Your task to perform on an android device: I want to view the price low to high fire tools.
Image 0: 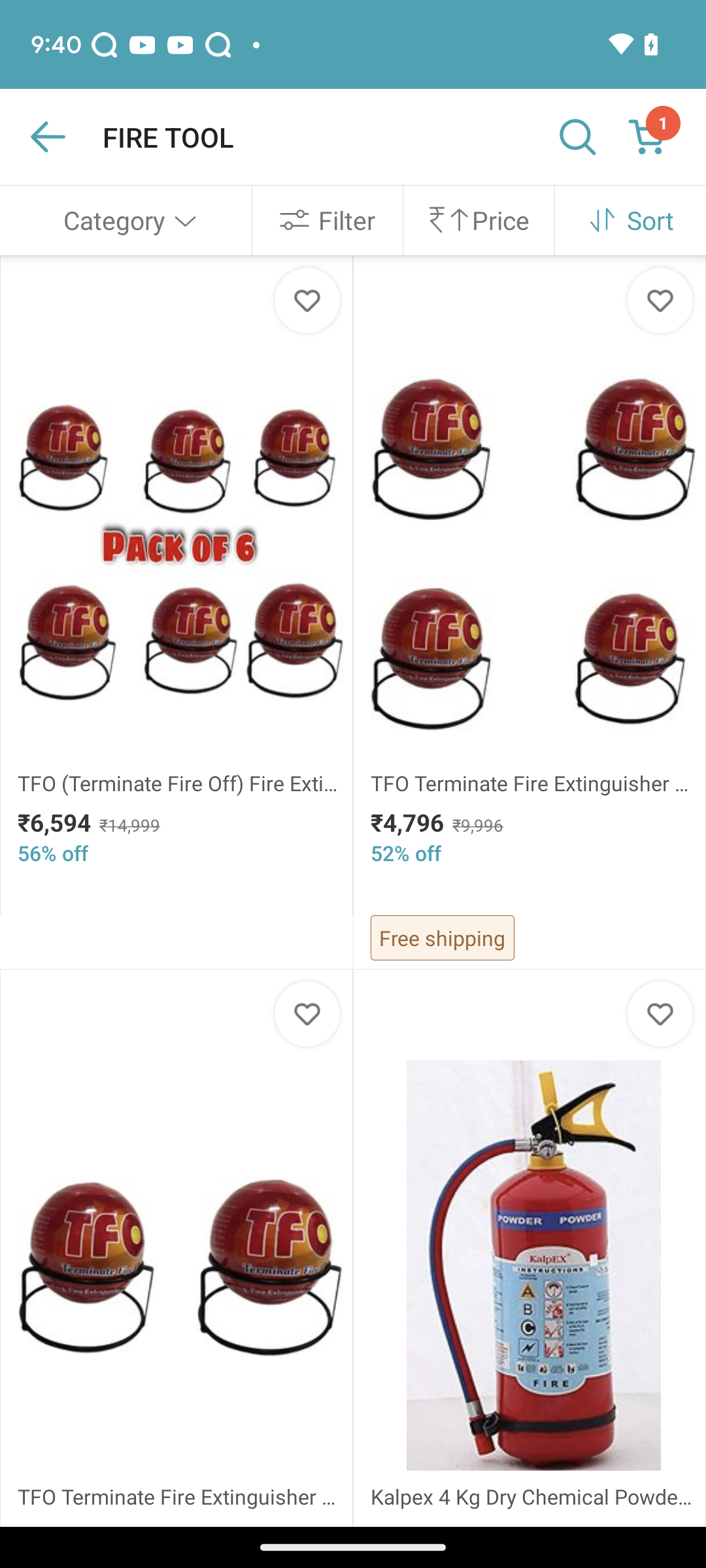
Click on sort tab at the right side of the screen
Step 0: click (630, 220)
Image 1: 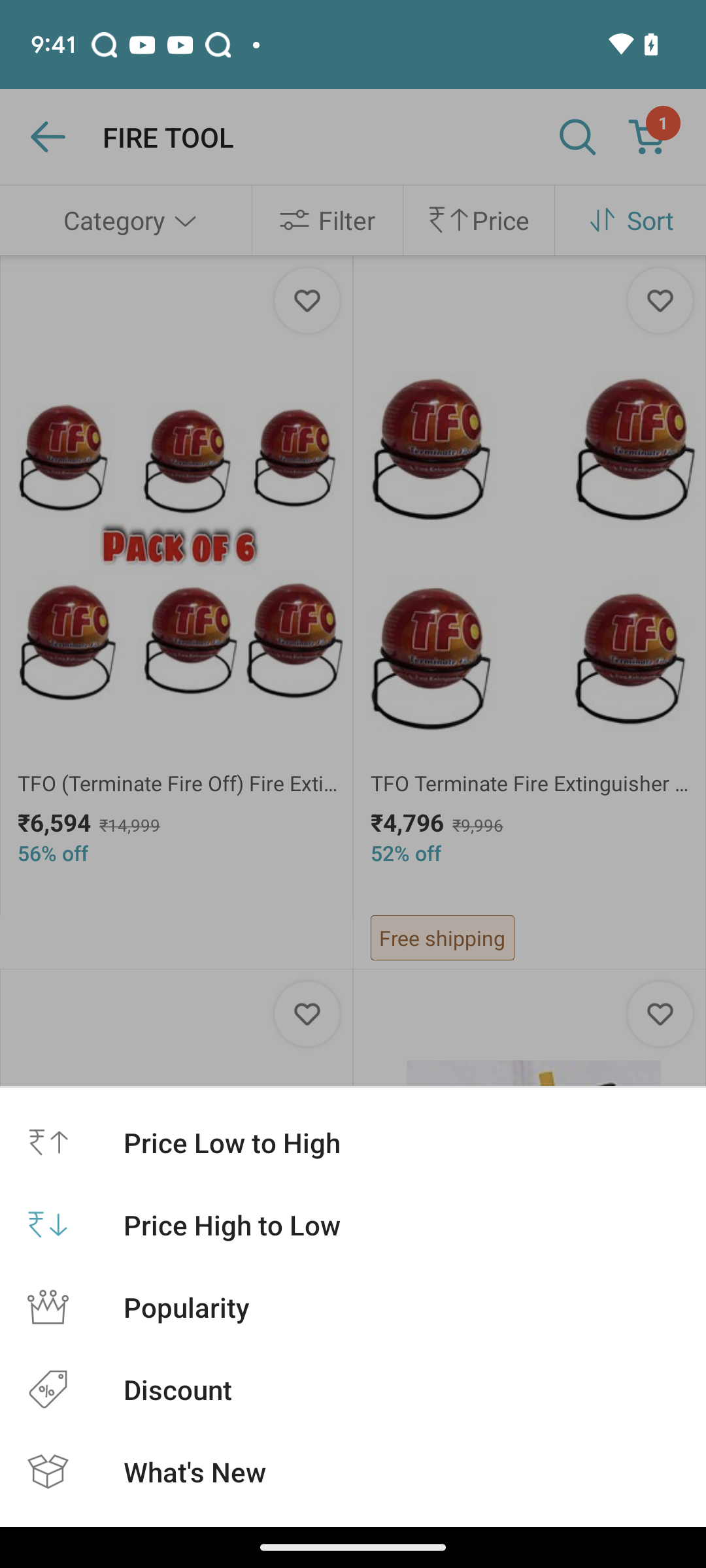
Click on price low to high
Step 1: click (401, 1142)